Your task to perform on an android device: Review the progress in the Duolingo app.
Image 0: 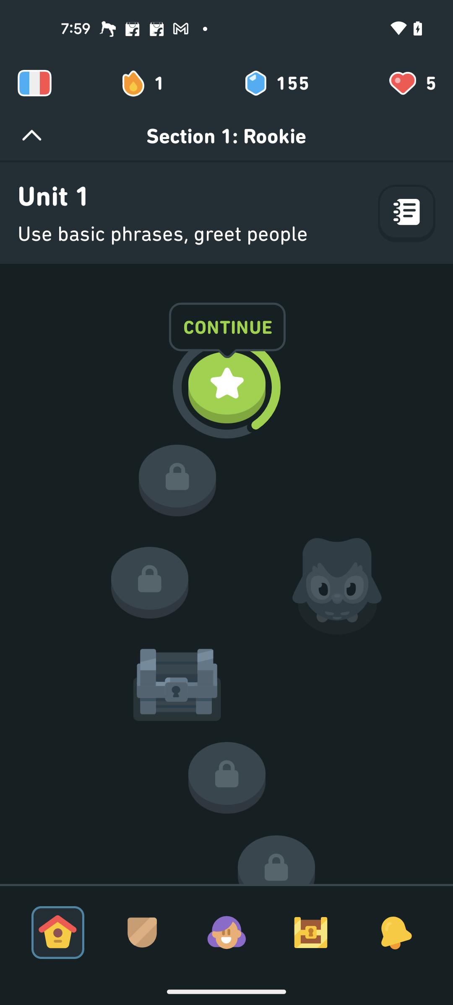
Click on the report icon next to unit 1
Step 0: click (404, 204)
Image 2: 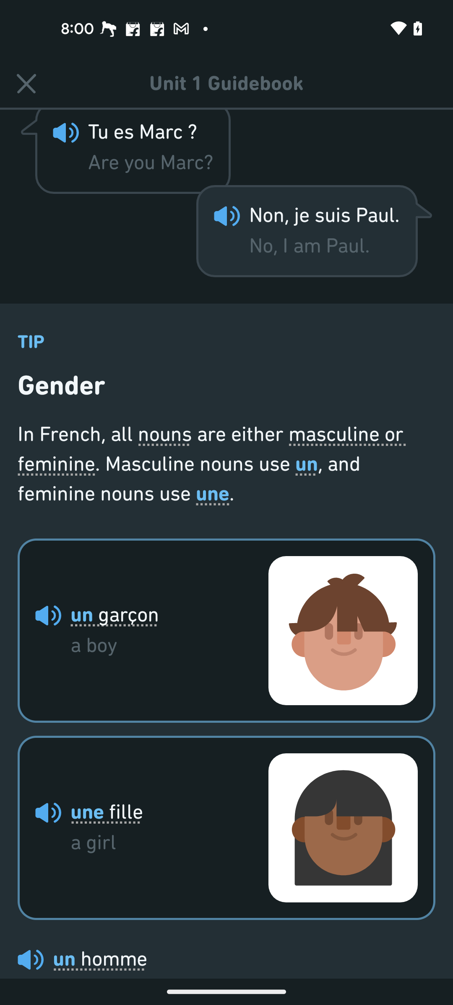
Scroll up to view the progress
Step 2: scroll down